Your task to perform on an android device: View all the meetings I have scheduled on the Doodle app.
Image 0: 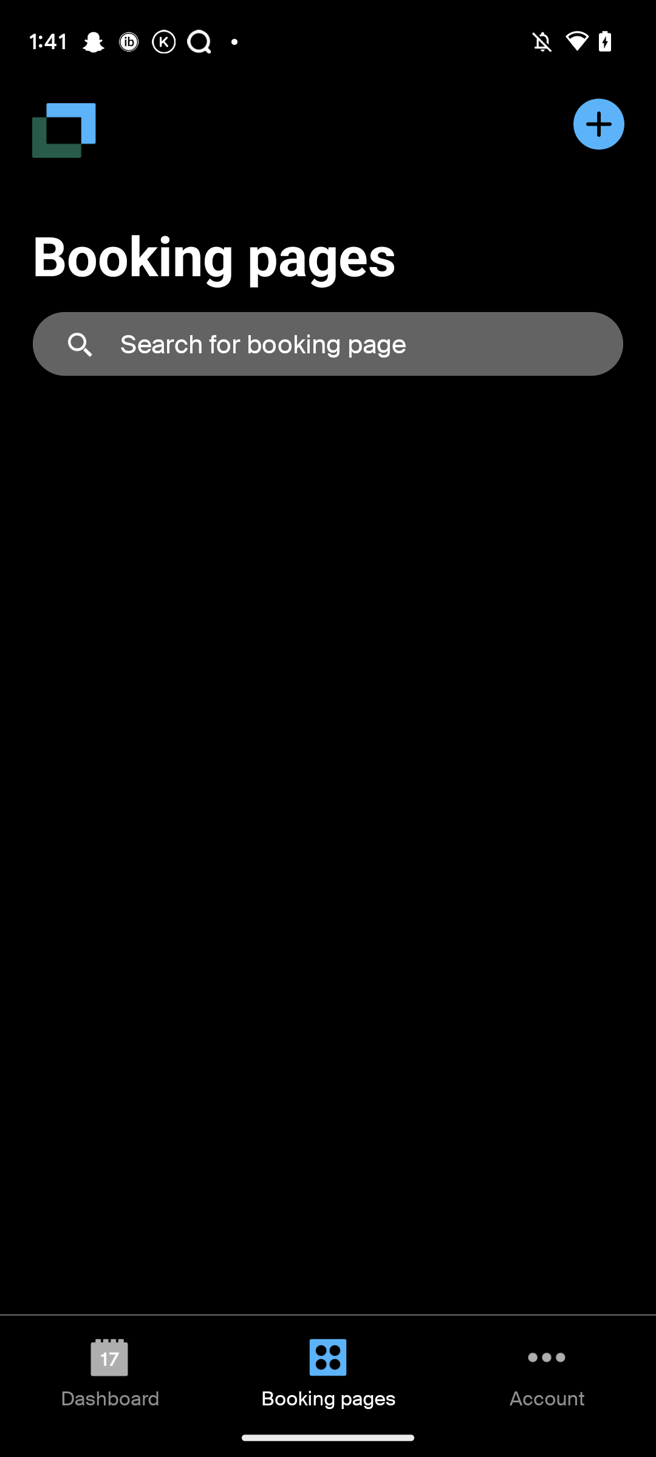
Click on the Dashboard tab at the bottom left corner of the screen.
Step 0: click (77, 1379)